Your task to perform on an android device: I want to check the bus timetable so that I can make sure the timing corresponds with my planned arrival time of 4:00 am.
Image 0: 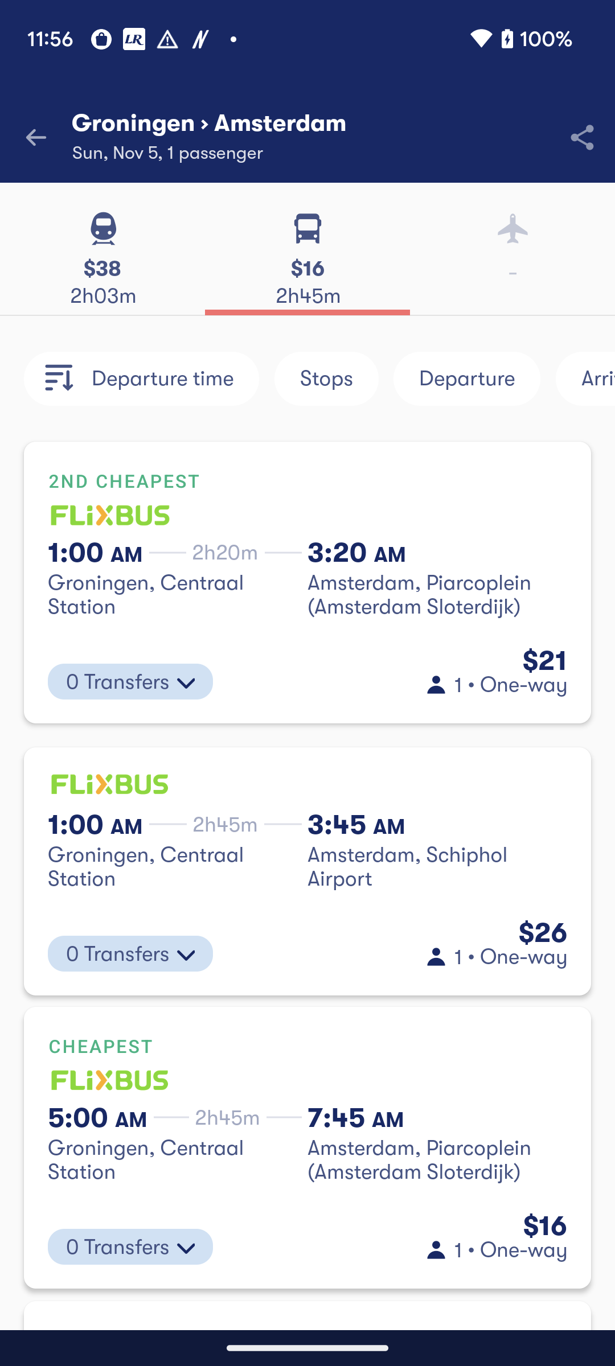
Click on the first bus schedule
Step 0: click (357, 552)